Your task to perform on an android device: See the reviews for Impakto Black Men's Sports Running Shoes on the Snapdeal app to find out more about this product.
Image 0: 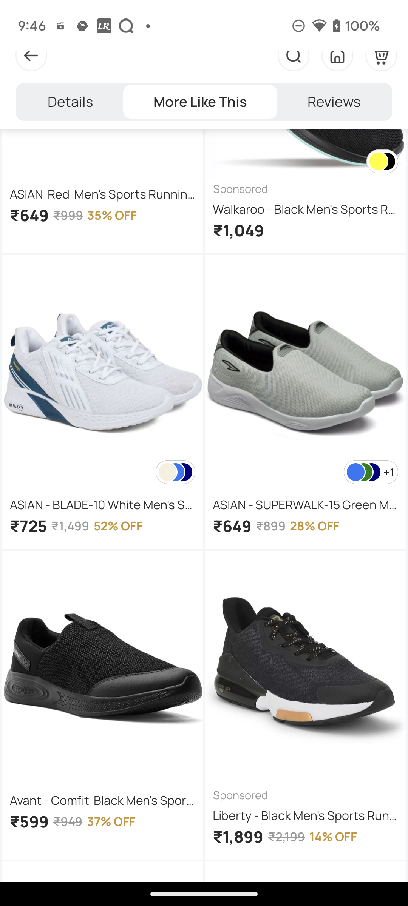
Click on the Reviews section at the top of the screen
Step 0: click (334, 102)
Image 1: 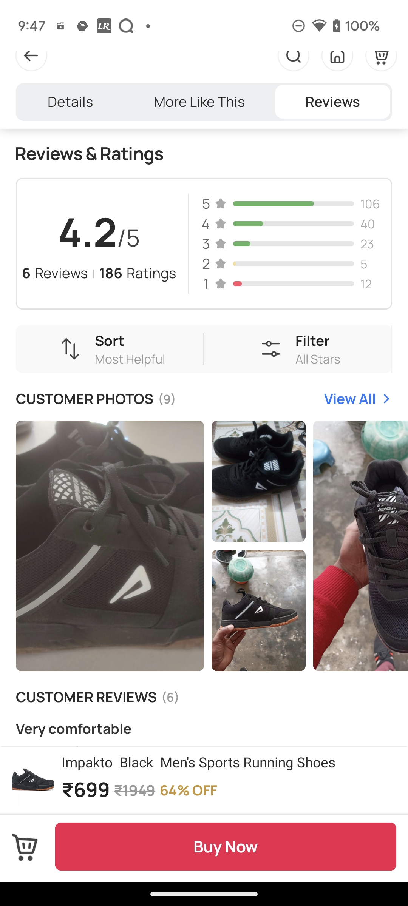
swipe up to view reviews
Step 1: scroll down
Image 2: 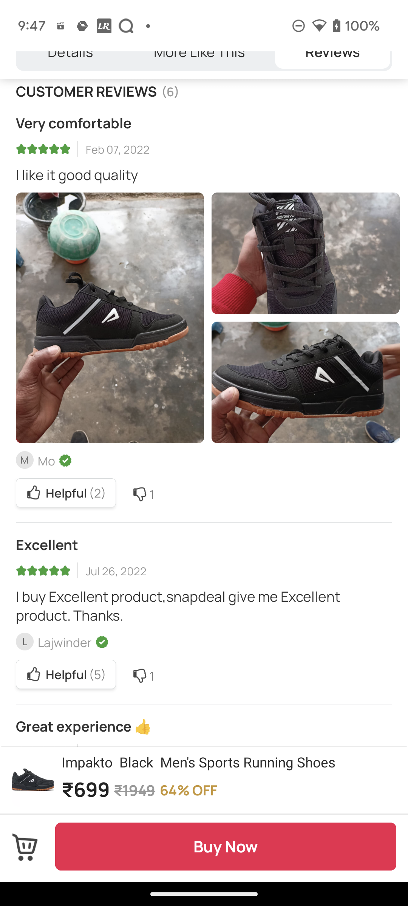
swipe up to view reviews
Step 2: scroll down